Your task to perform on an android device: Delete the alarm 4:15 AM the "The Clock" app
Image 1: 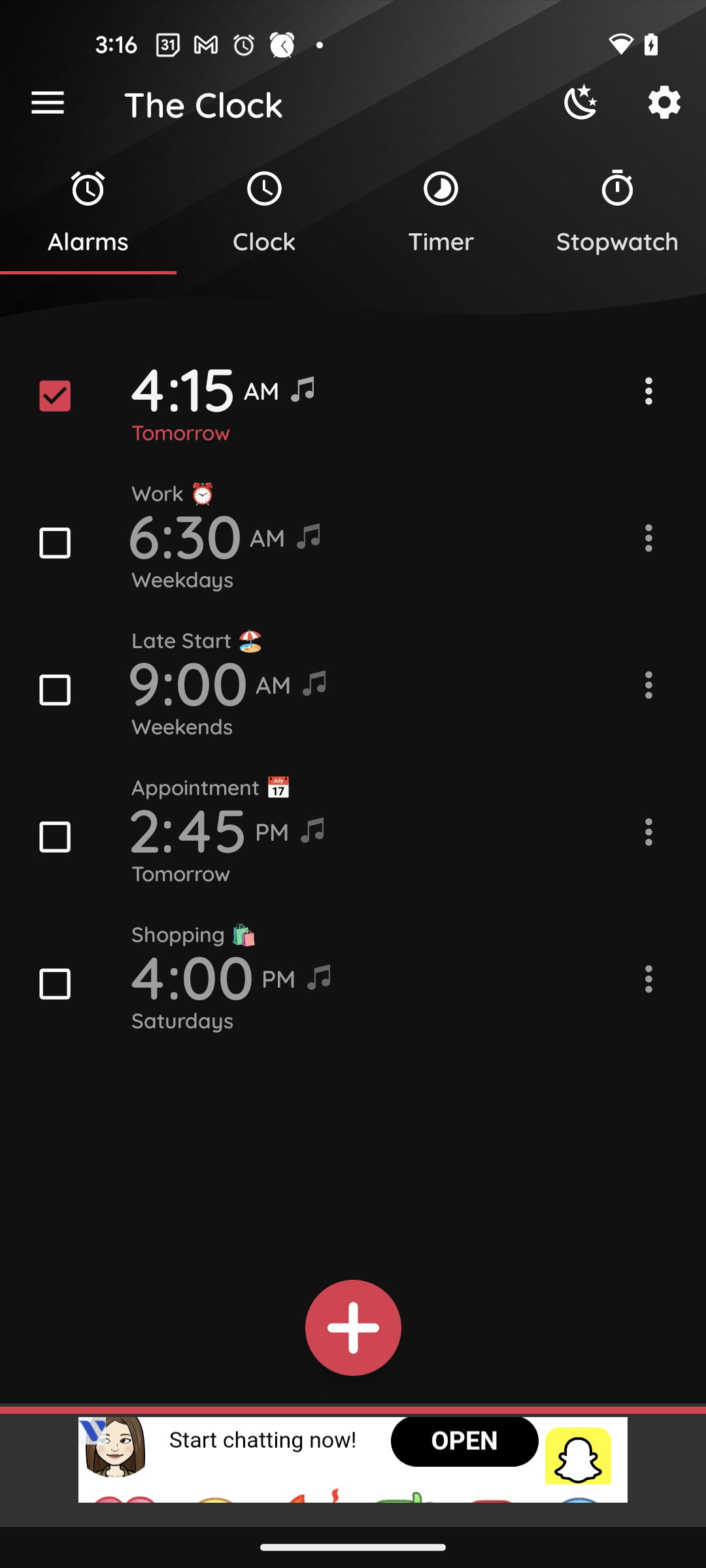
Click on the three dots more button of the 4:15 AM alarm
Step 1: click (639, 392)
Image 2: 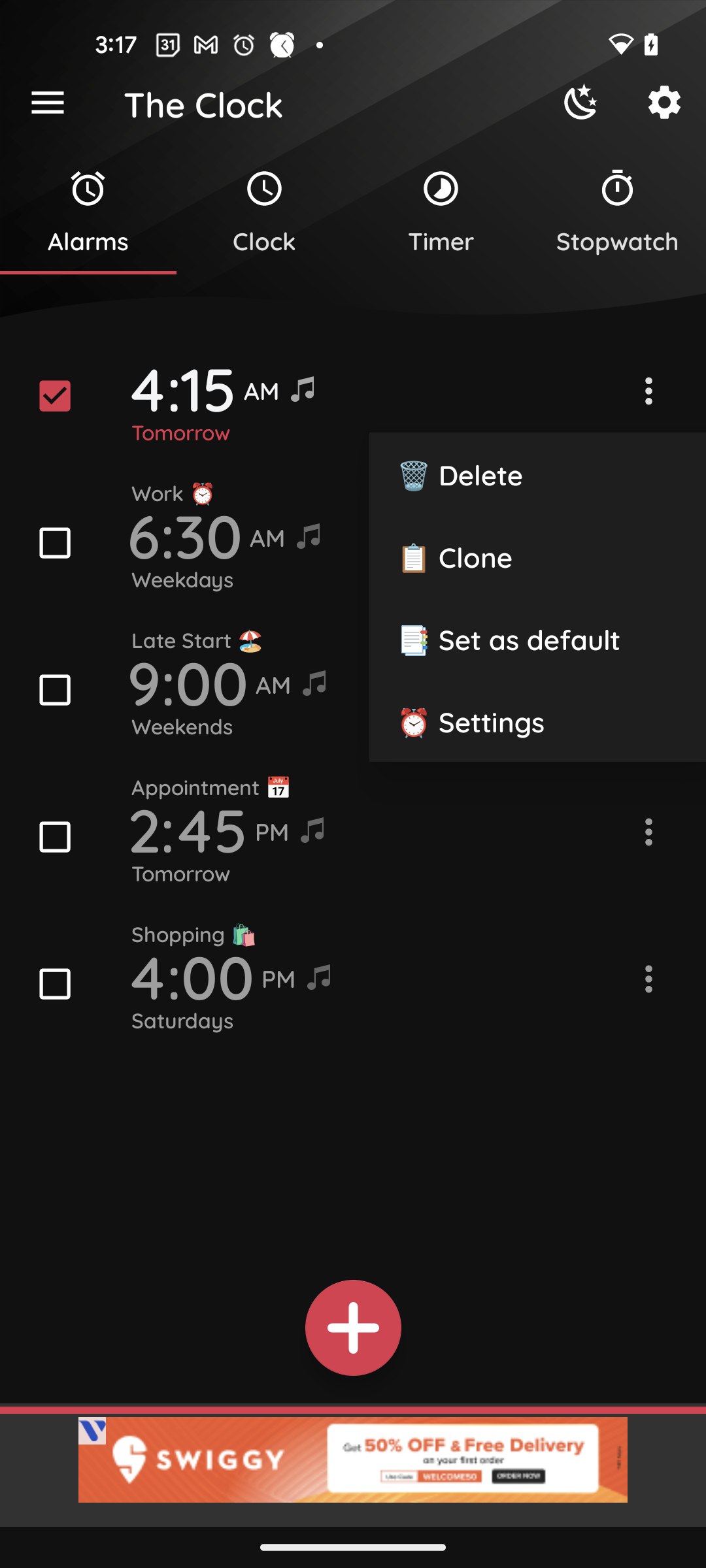
Click on the delete button 
Step 2: click (537, 473)